Your task to perform on an android device: My wife is also interested in knowing the recipe for apfelstrudel, and she asked me to share apfelstrudel with her, so share the recipe for apfelstrudel desert with my wife at clarawagner98b@gmail.com on the gmail app.
Image 0: 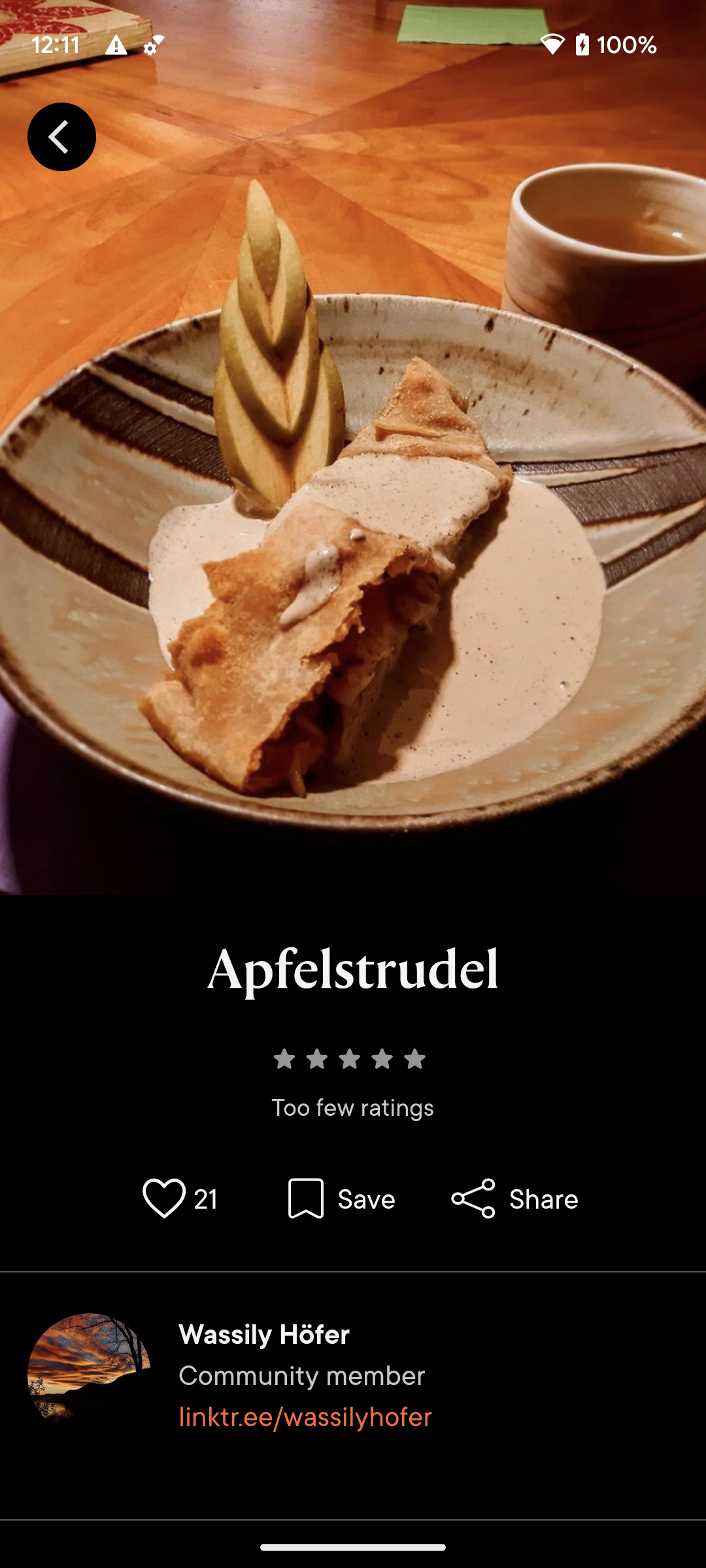
Click on the share icon of the recipe to share this recipe.
Step 0: click (515, 1198)
Image 1: 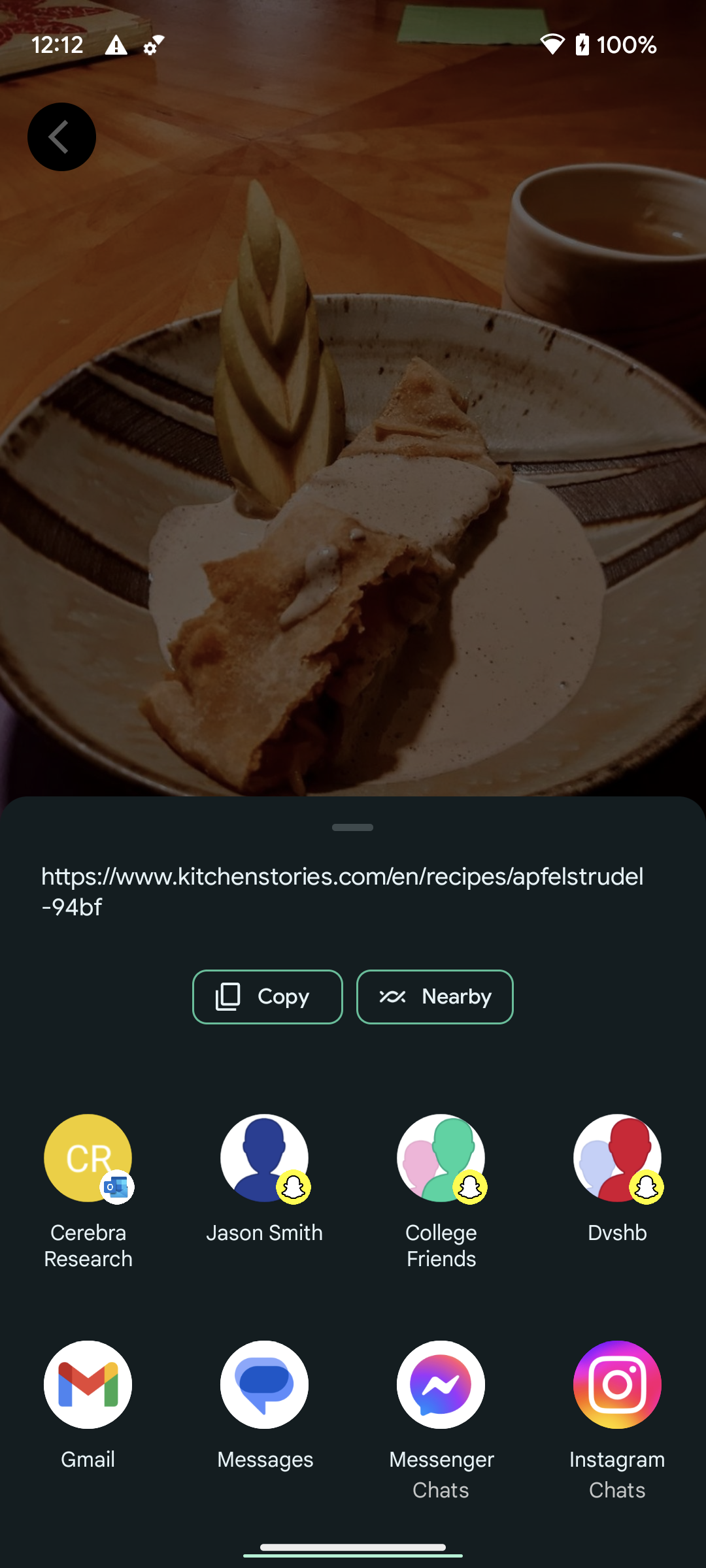
Click on the Gmail app icon to share this recipe on Gmail app.
Step 1: click (87, 1384)
Image 2: 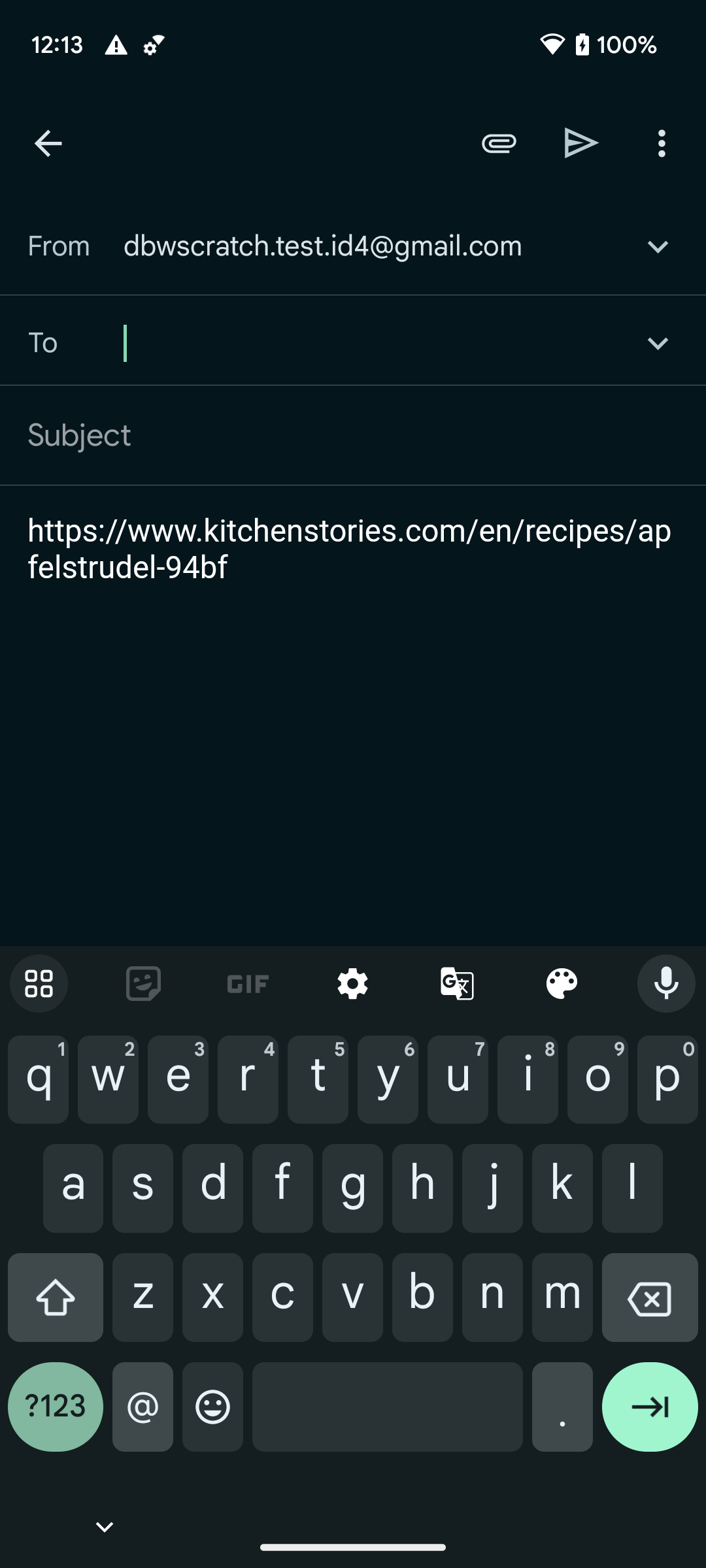
Type clarawagner98b@gmail.com in the recipient section to share this recipe with my wife.
Step 2: type "clarawagner98b@gmail.com"
Image 3: 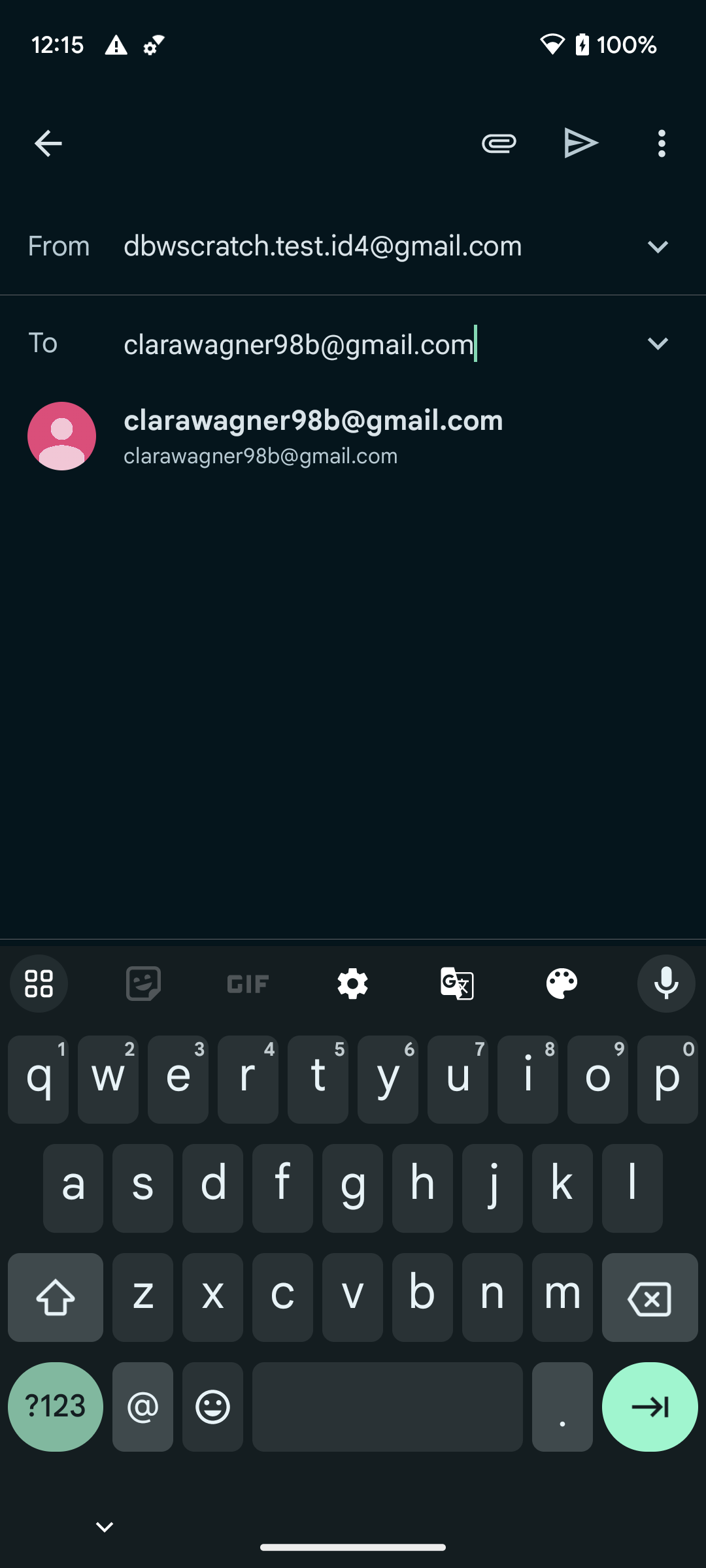
Click on the send icon at the top right corner of the screen to share this recipe with my wife.
Step 3: click (582, 142)